Your task to perform on an android device: I want to add Shoes to my wishlist so that I can buy it later.
Image 0: 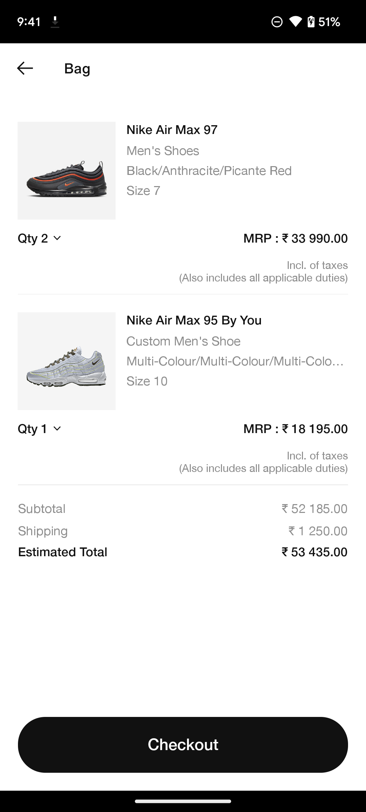
Click on the Back icon on the top left corner of the screen.
Step 0: click (25, 68)
Image 1: 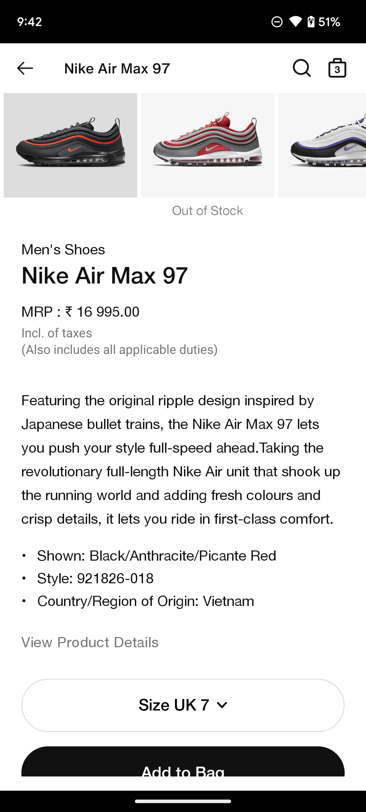
Swipe up on the screen.
Step 1: scroll down
Image 2: 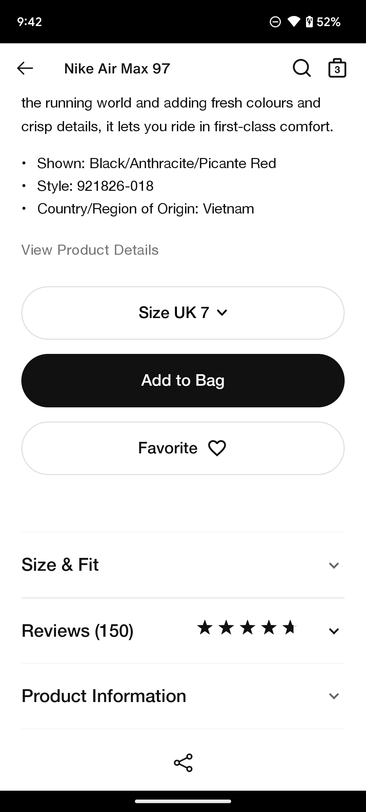
Click on the Favorite option on the screen.
Step 2: click (168, 448)
Image 3: 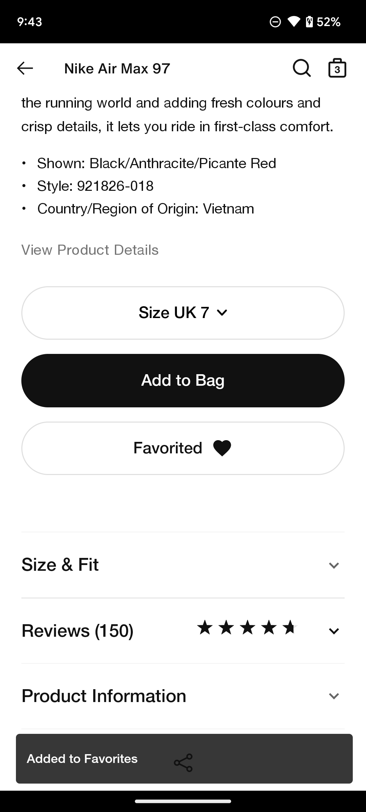
Click on the Favorite option on the screen.
Step 3: wait